Your task to perform on an android device: I would like to have some deserts after the dinner , browse for the desert recipe in the Rustic Fruit trat  in the Dessert category in the sidechef  app
Image 0: 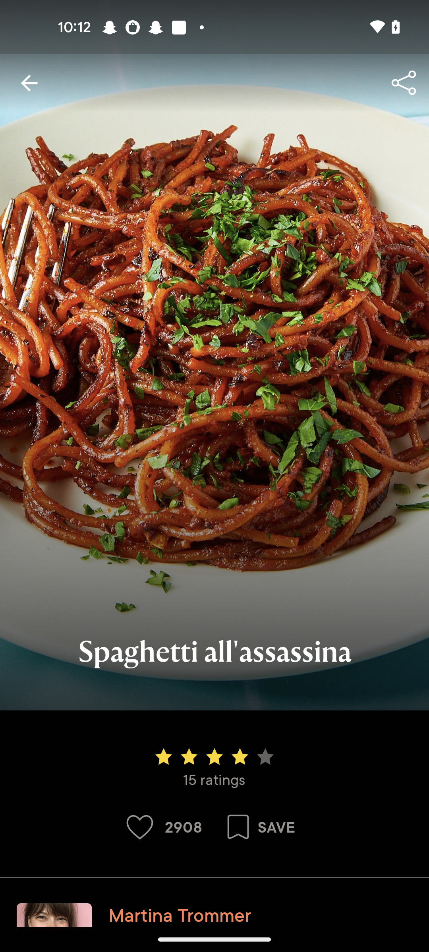
open the sidechef app
Step 0: open app "SideChef"
Image 1: 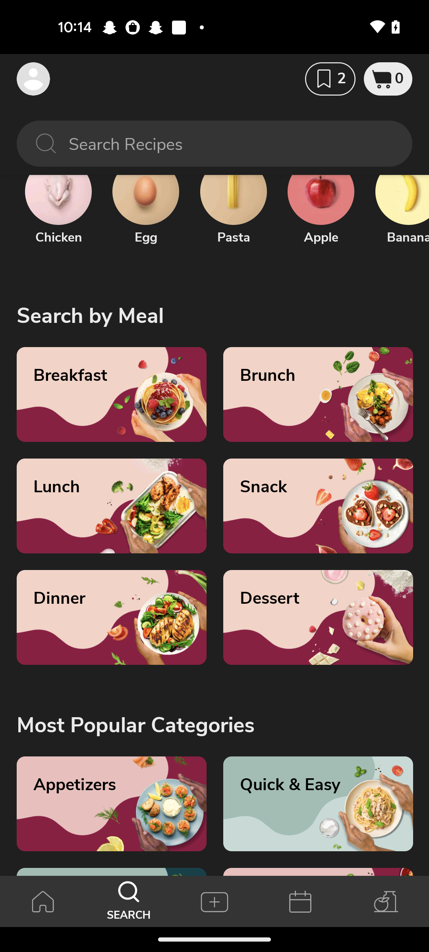
Click on the Dessert category
Step 1: click (318, 617)
Image 2: 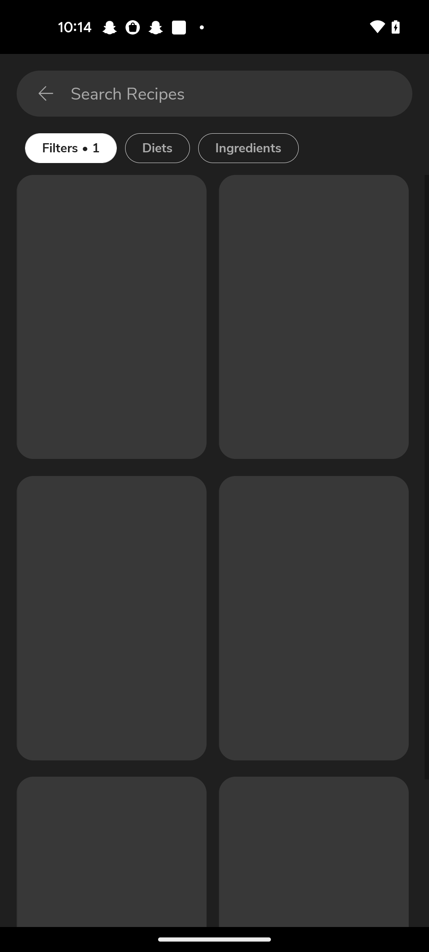
Click on the Dessert category
Step 2: wait
Image 3: 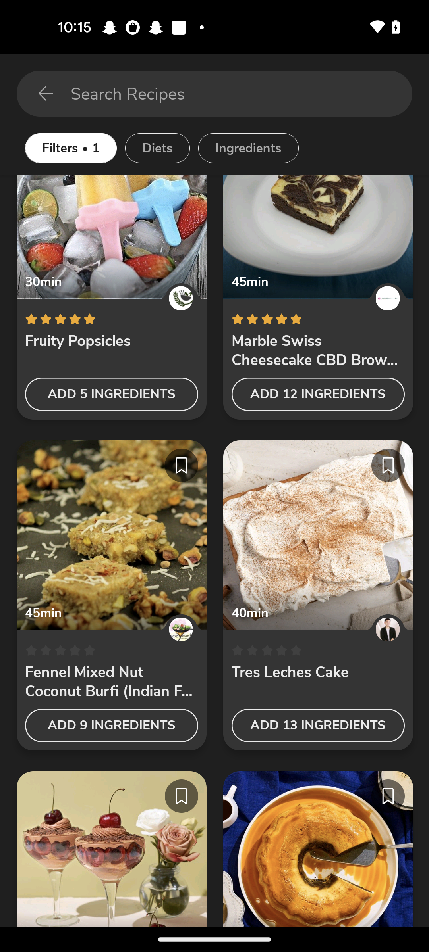
Click on the search bar at the top of the screen 
Step 3: click (240, 93)
Image 4: 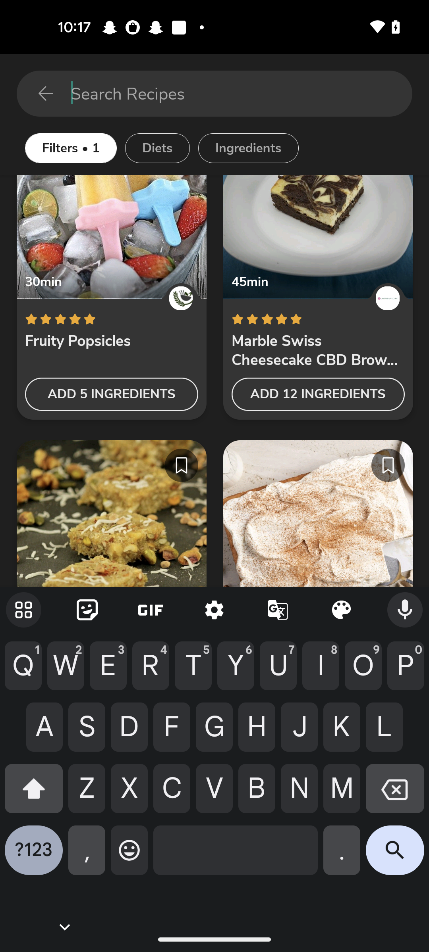
Enter as Rustic Fruit trat 
Step 4: type "Rustic Fruit trat"
Image 5: 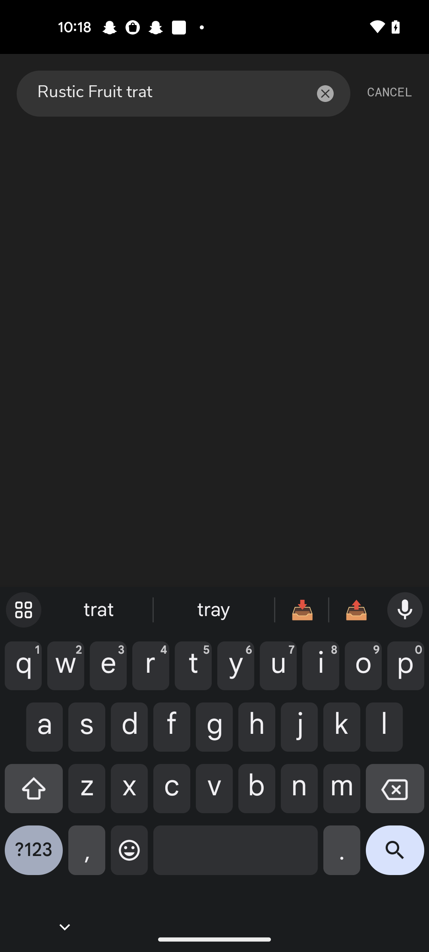
Click on the search icon at the bottom right corner of the screen 
Step 5: click (395, 856)
Image 6: 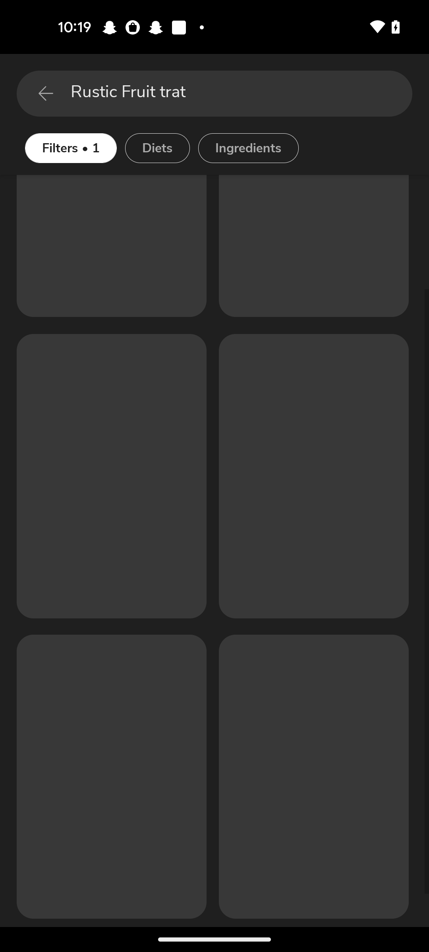
Click on the search icon at the bottom right corner of the screen 
Step 6: wait
Image 7: 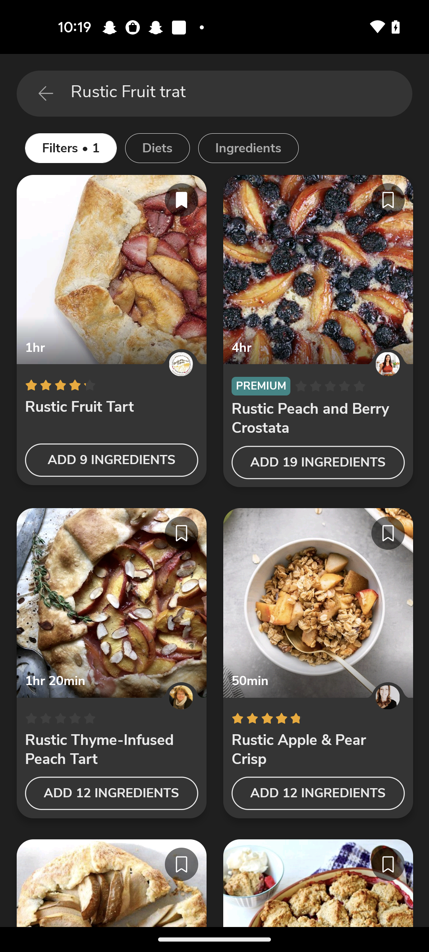
Click on the Rustic Fruit trat option
Step 7: click (112, 269)